Your task to perform on an android device: Go to the What to Expect app & read today's tip
Image 0: 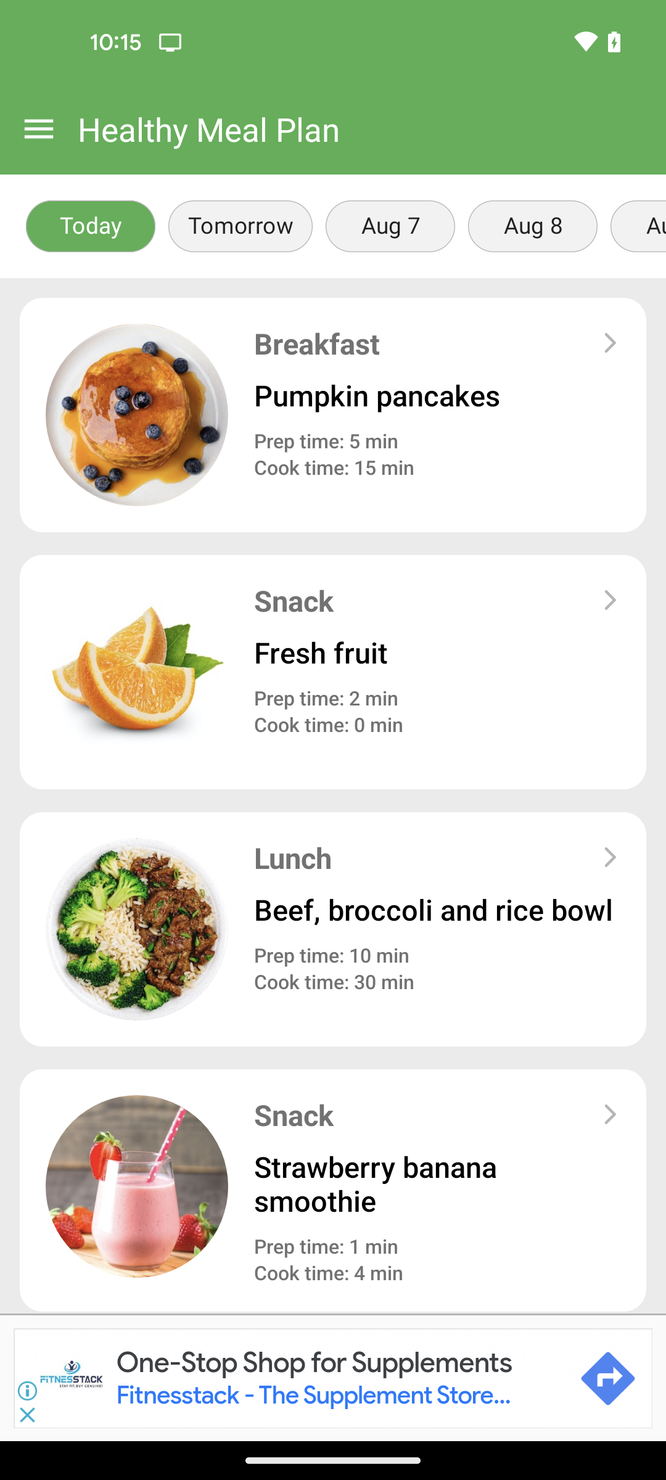
open the What to Expect app
Step 0: open app "What to Expect"
Image 1: 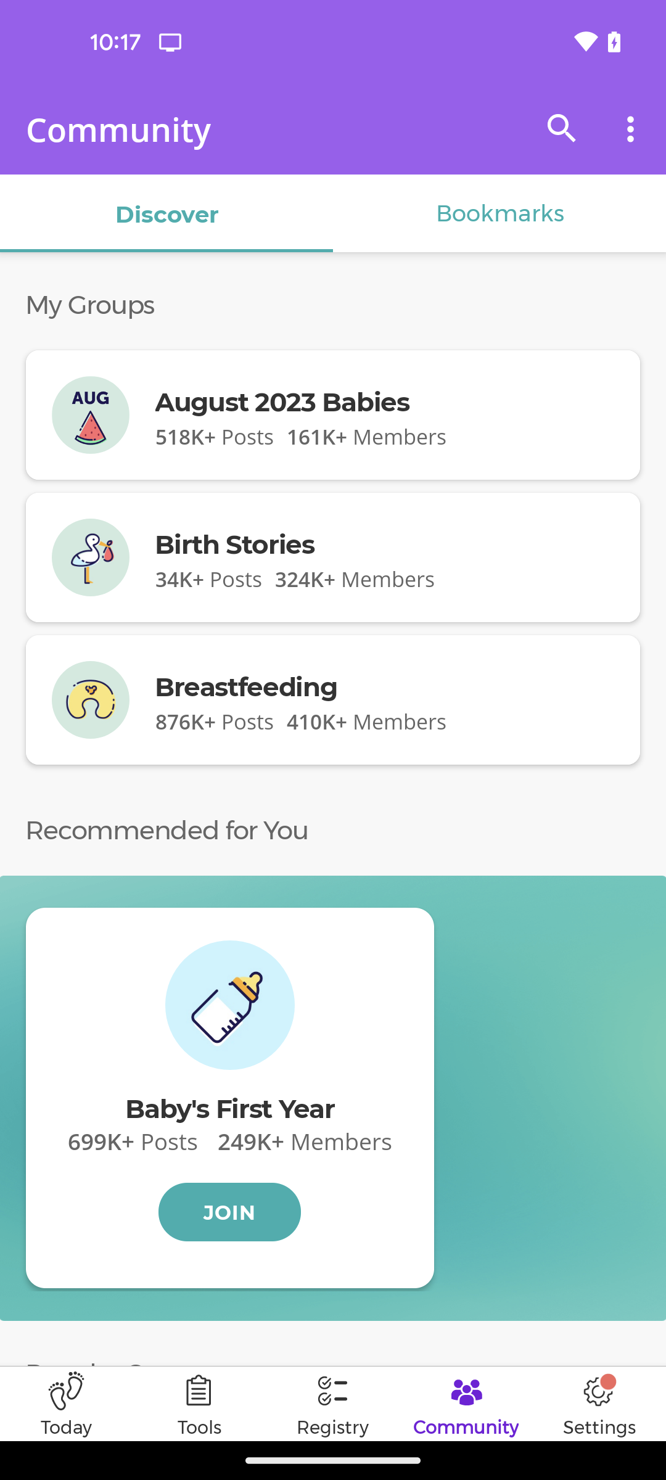
click on the Today tab at the bottom left corner of the screen
Step 1: click (67, 1427)
Image 2: 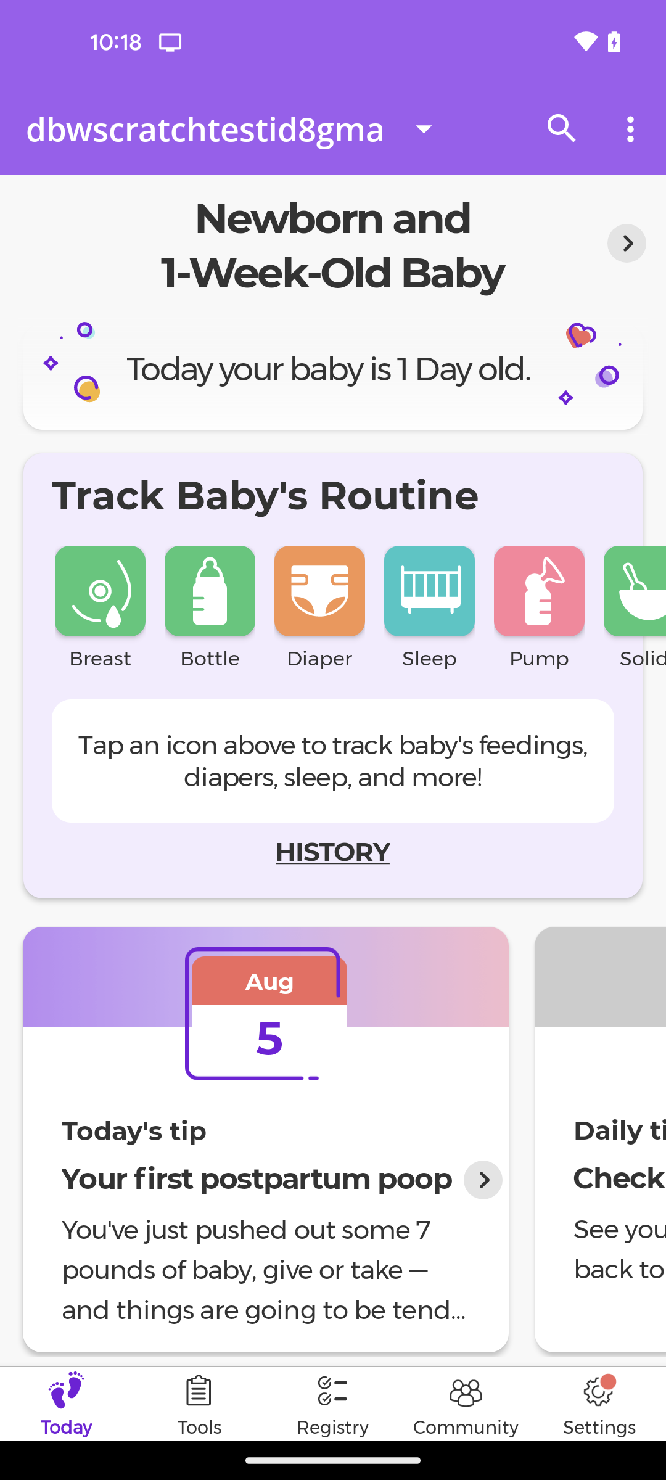
click on the Today's tip section
Step 2: click (262, 1177)